Your task to perform on an android device: Open MobiDrive app and View the Details of the PXL_20230622_091318450.jpg file
Image 0: 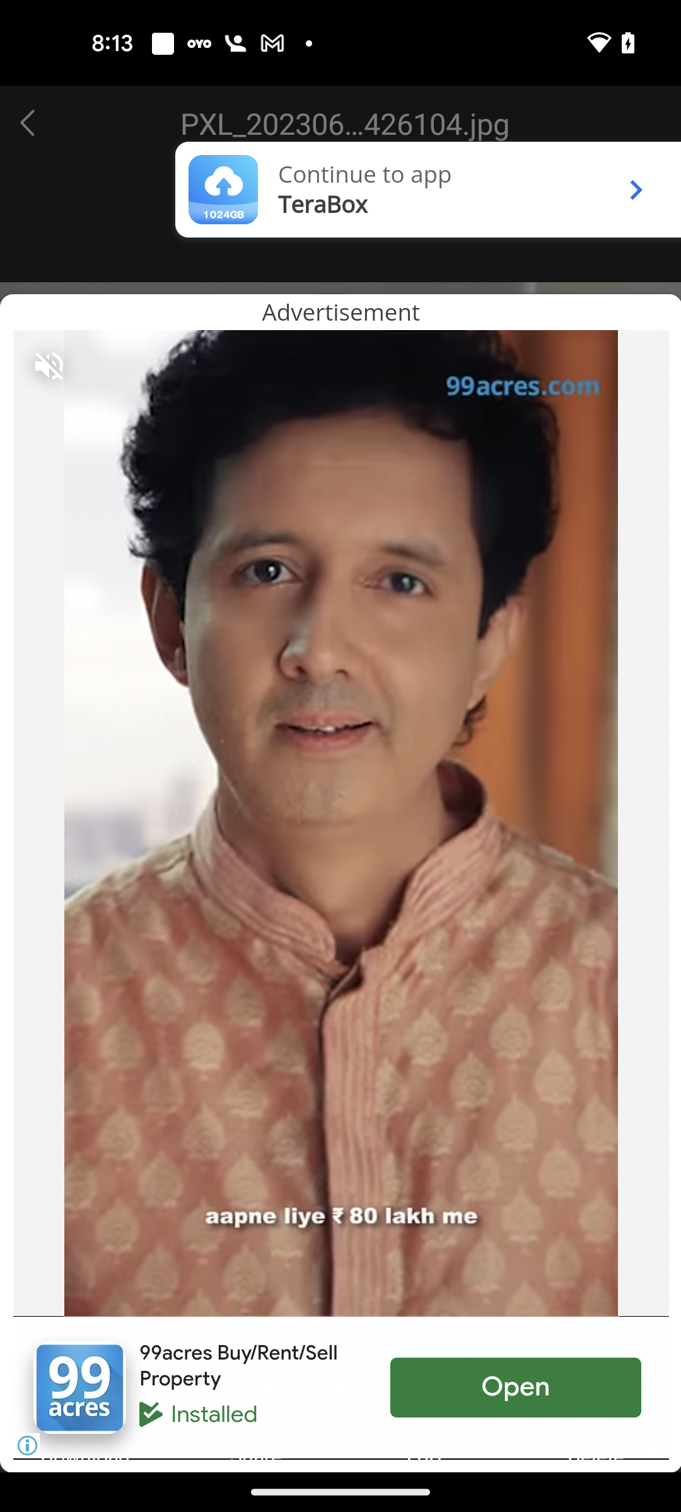
Open MobiDrive App
Step 0: open app "MobiDrive"
Image 1: 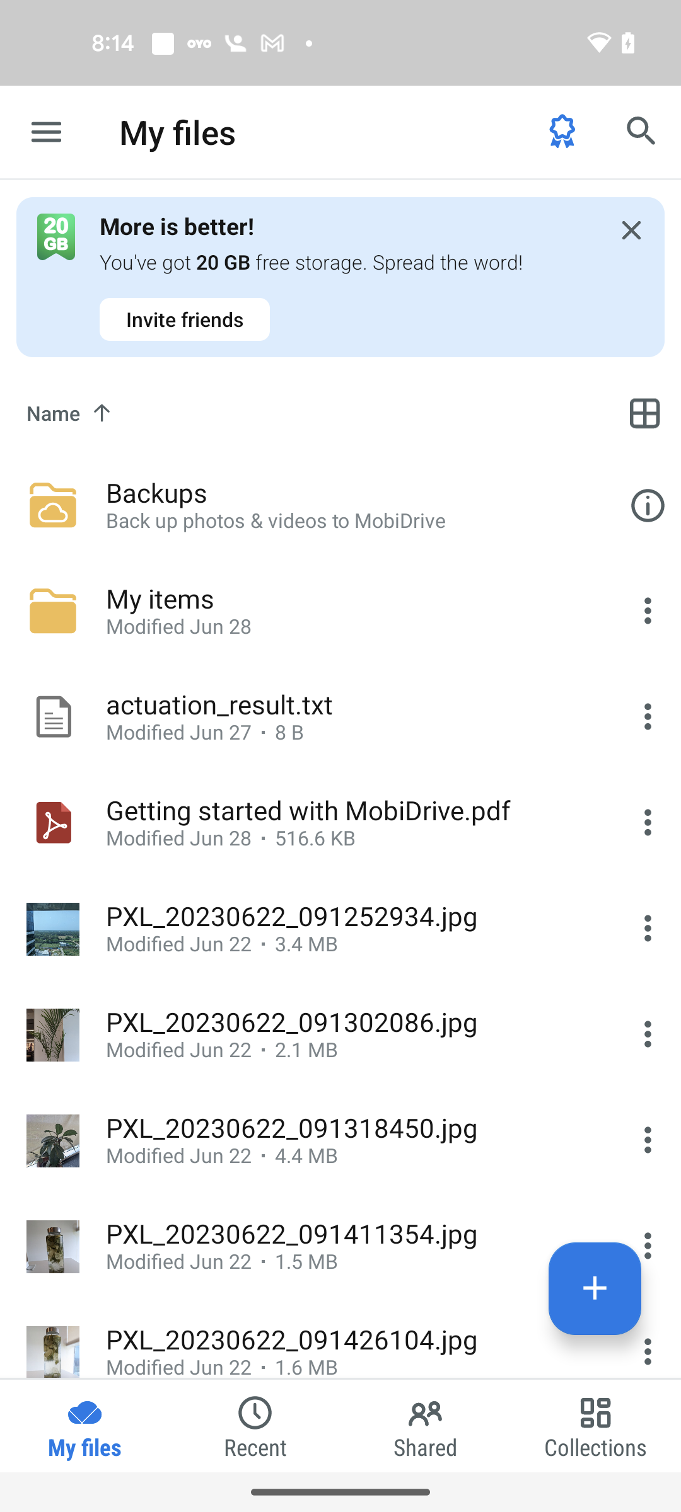
Open the file named as PXL_20230622_091318450.jpg
Step 1: click (292, 1128)
Image 2: 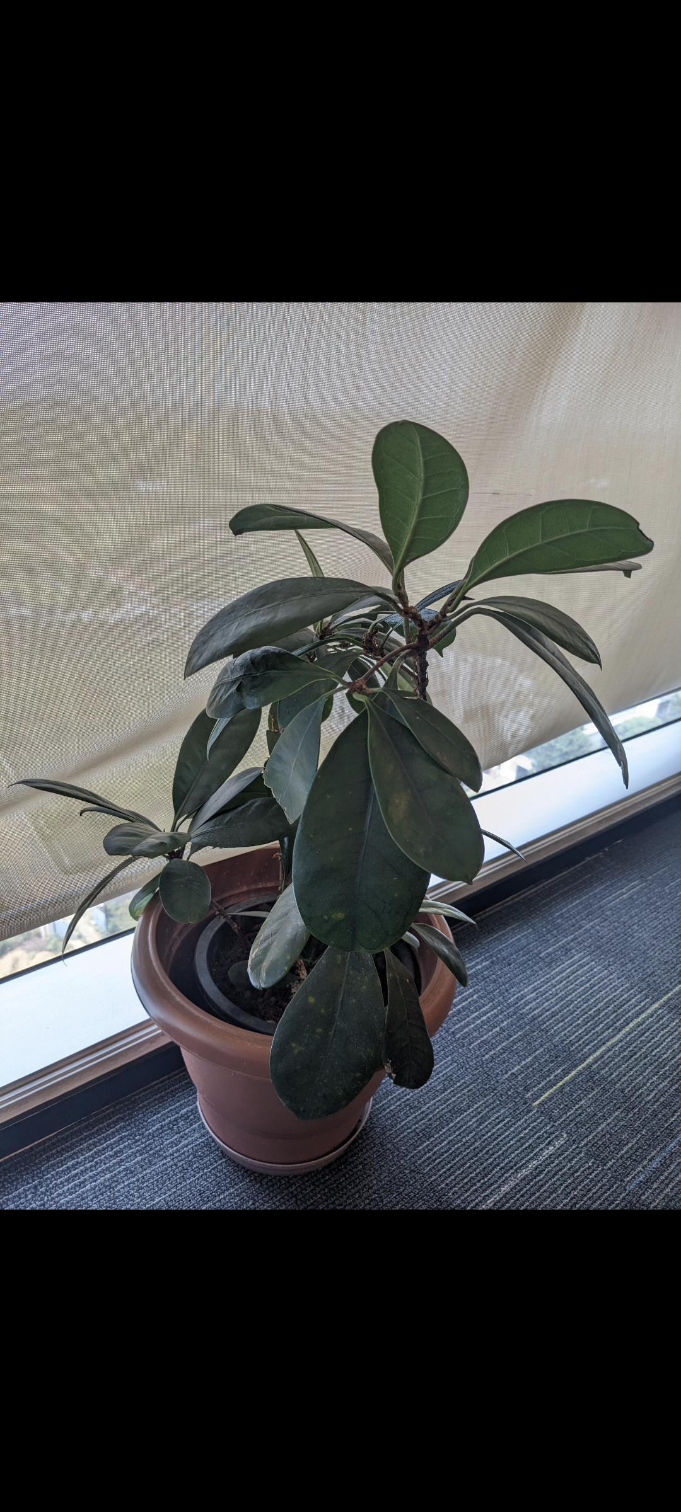
Tap on the screen to view the info icon
Step 2: click (177, 740)
Image 3: 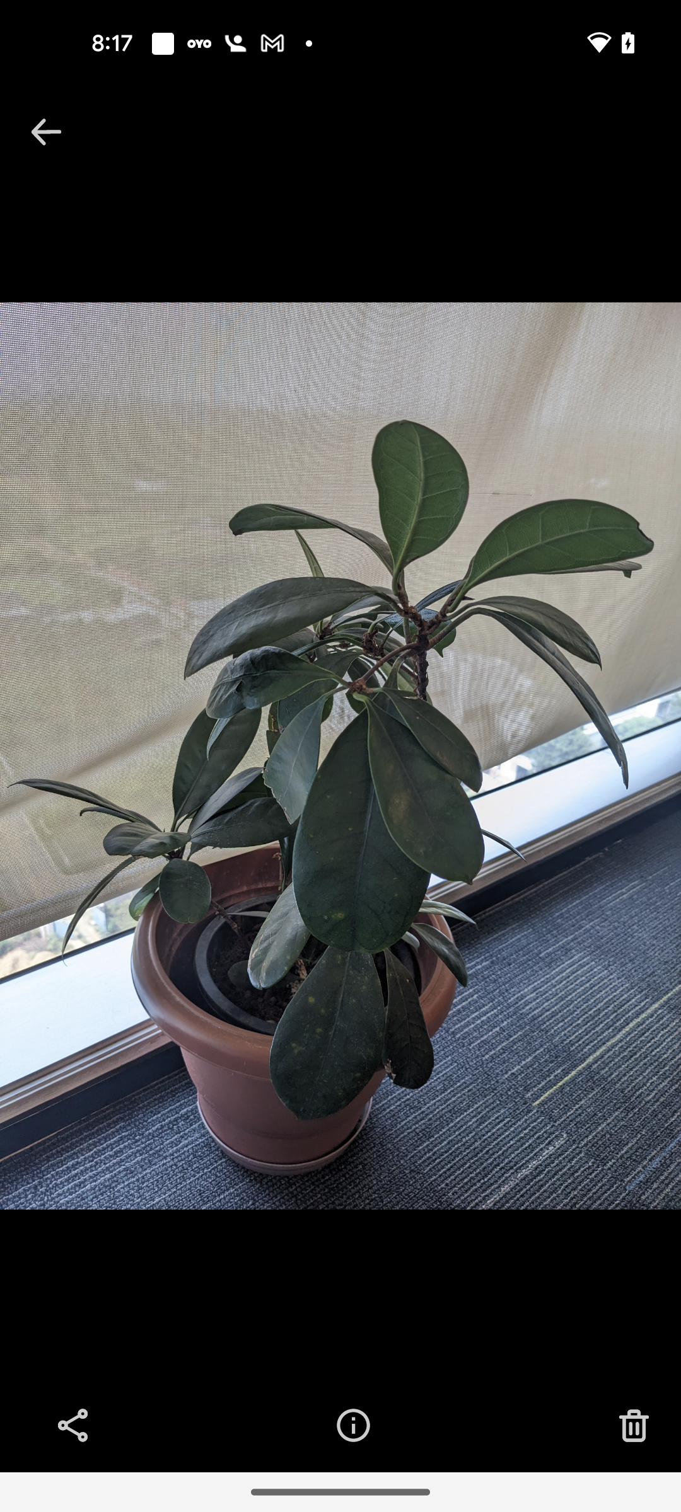
Click on the info icon at the bottom of the screen
Step 3: click (354, 1426)